Your task to perform on an android device: In the Weather app. Share the Delhi weather forecast with Gmail.
Image 0: 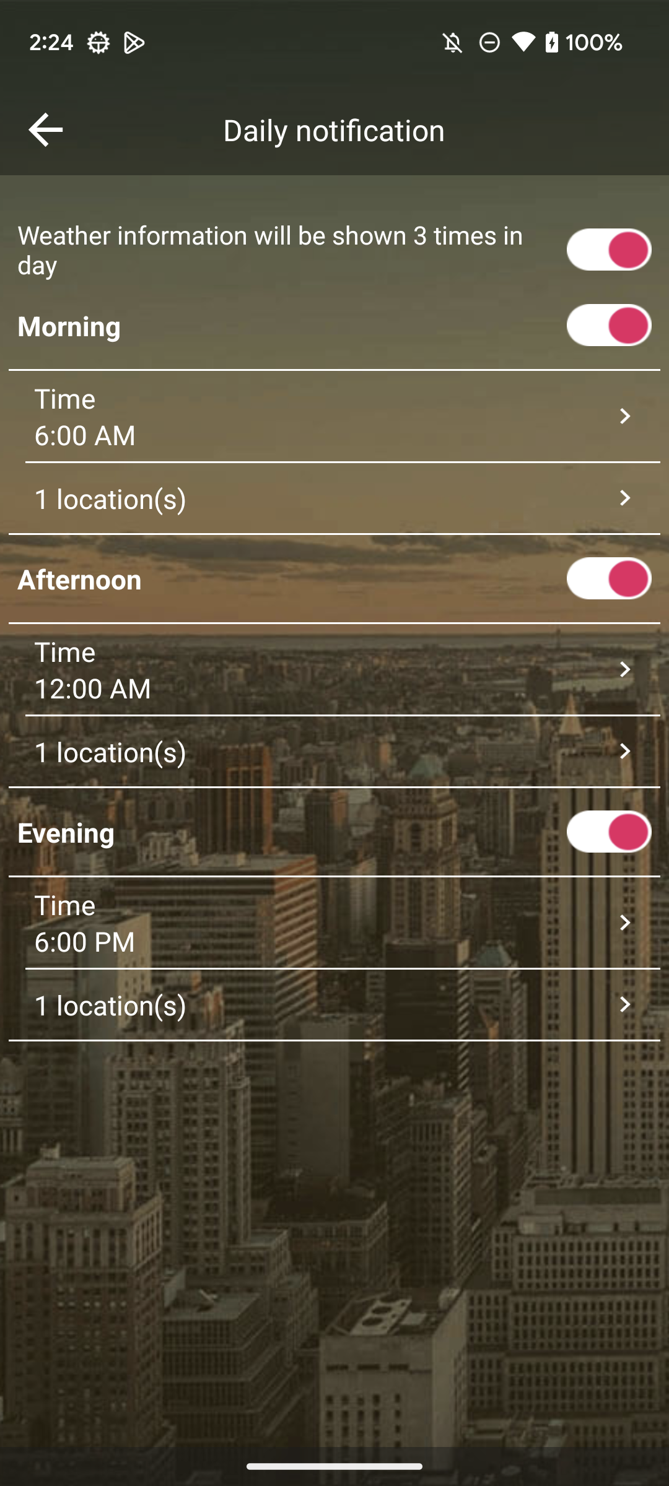
Go back to the screen
Step 0: press back button
Image 1: 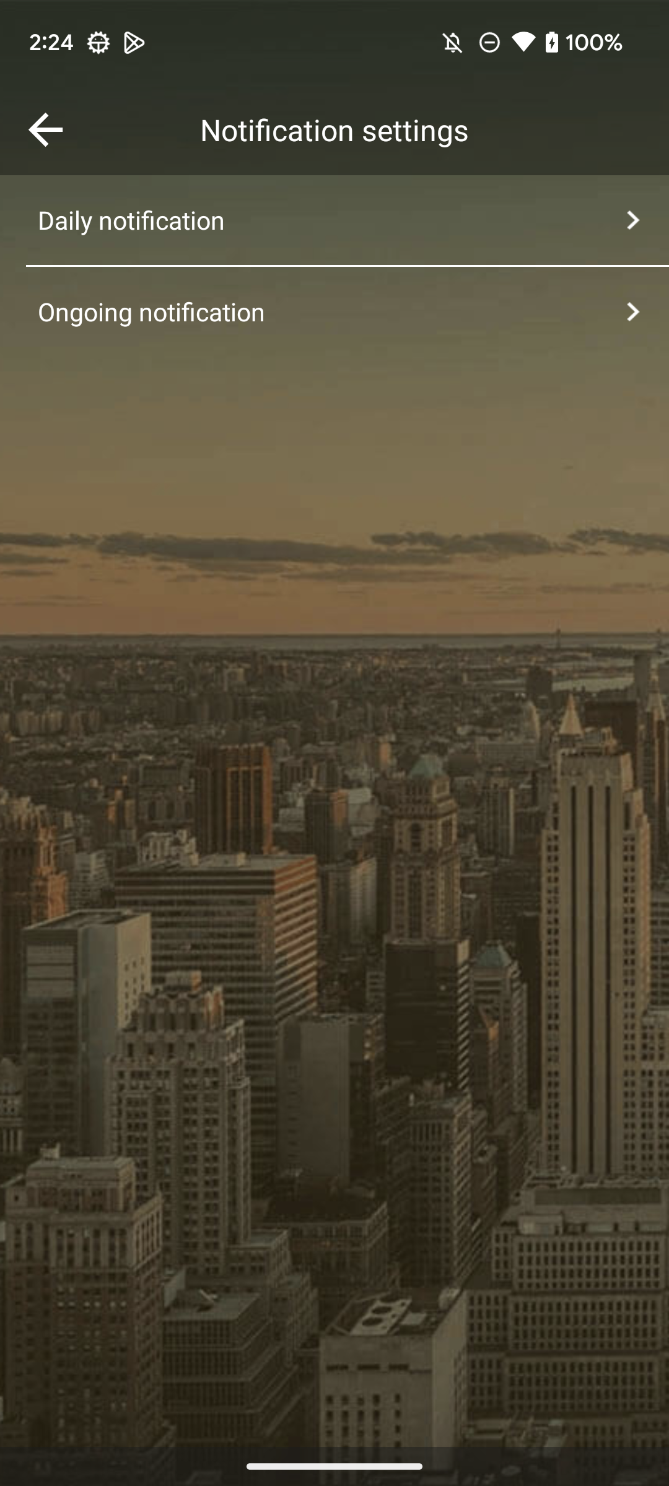
Go back to the screen
Step 1: press back button
Image 2: 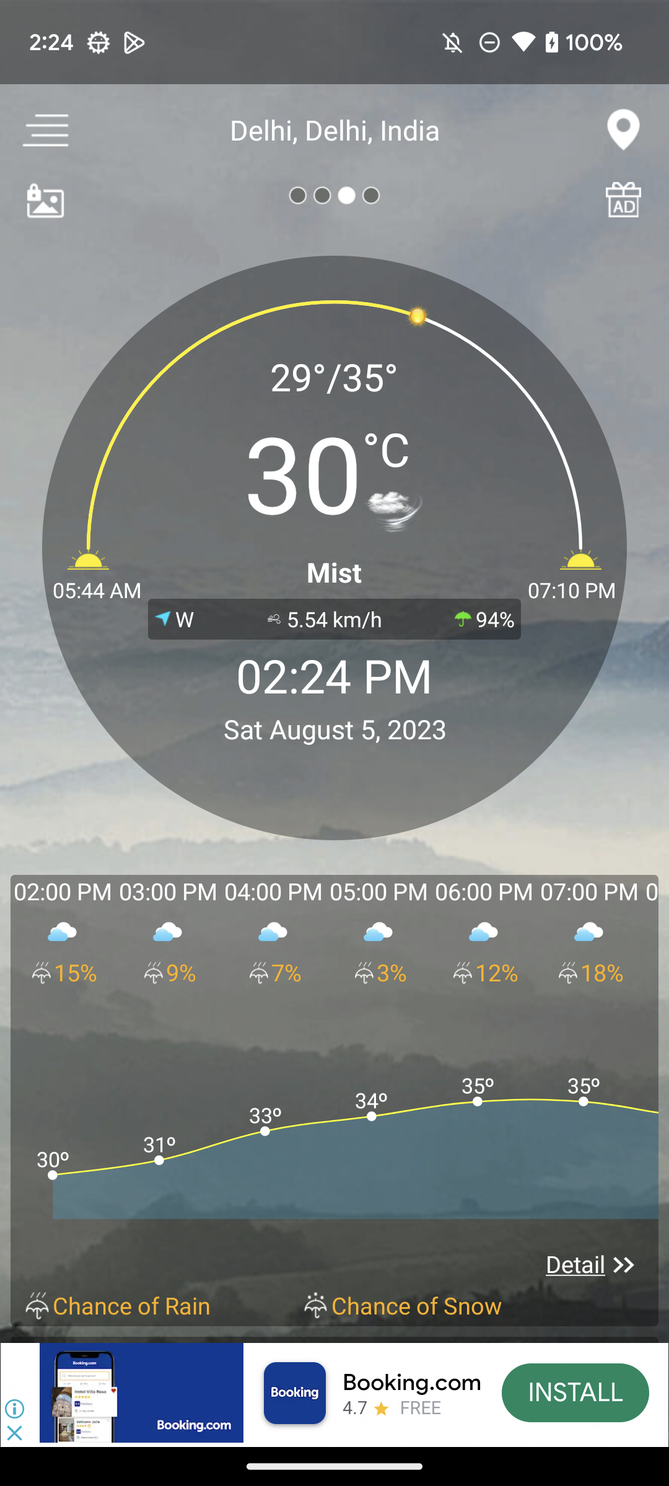
Click on the three-line at the top left of the screen
Step 2: click (50, 123)
Image 3: 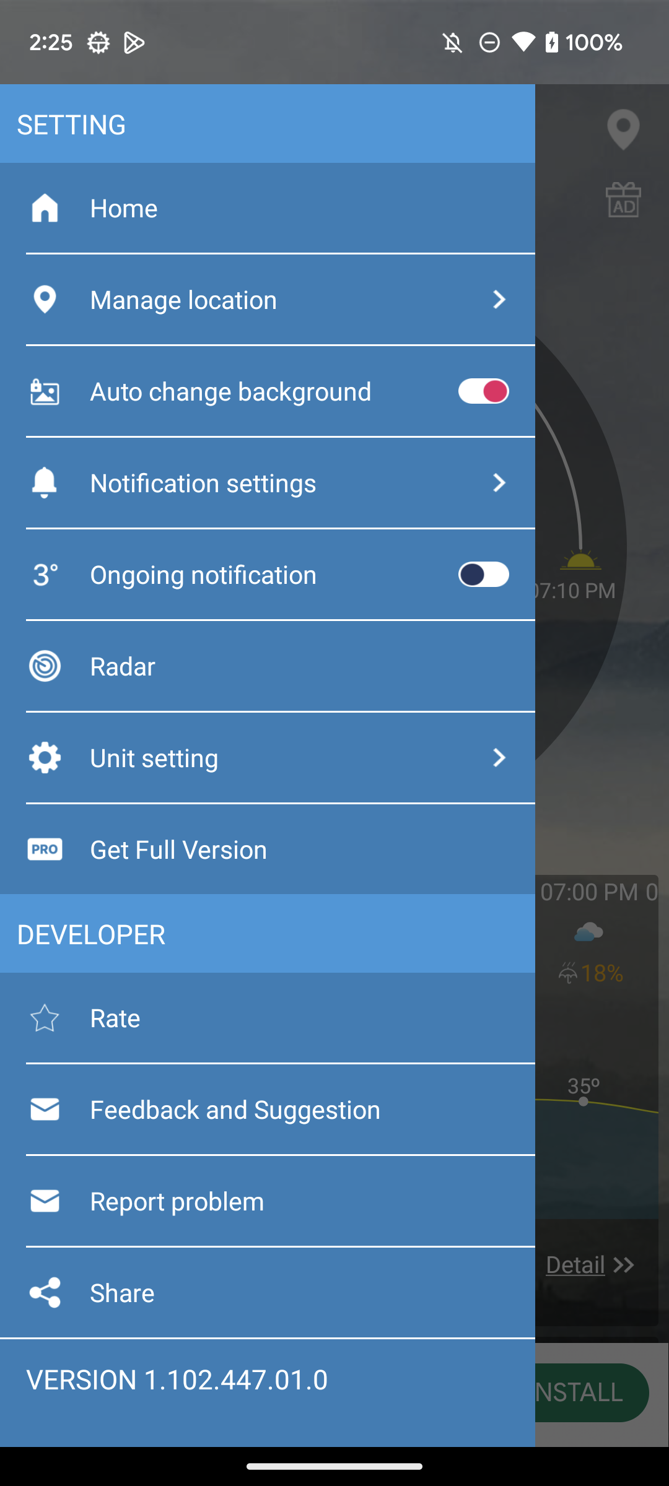
click on the Share icon option
Step 3: click (161, 1305)
Image 4: 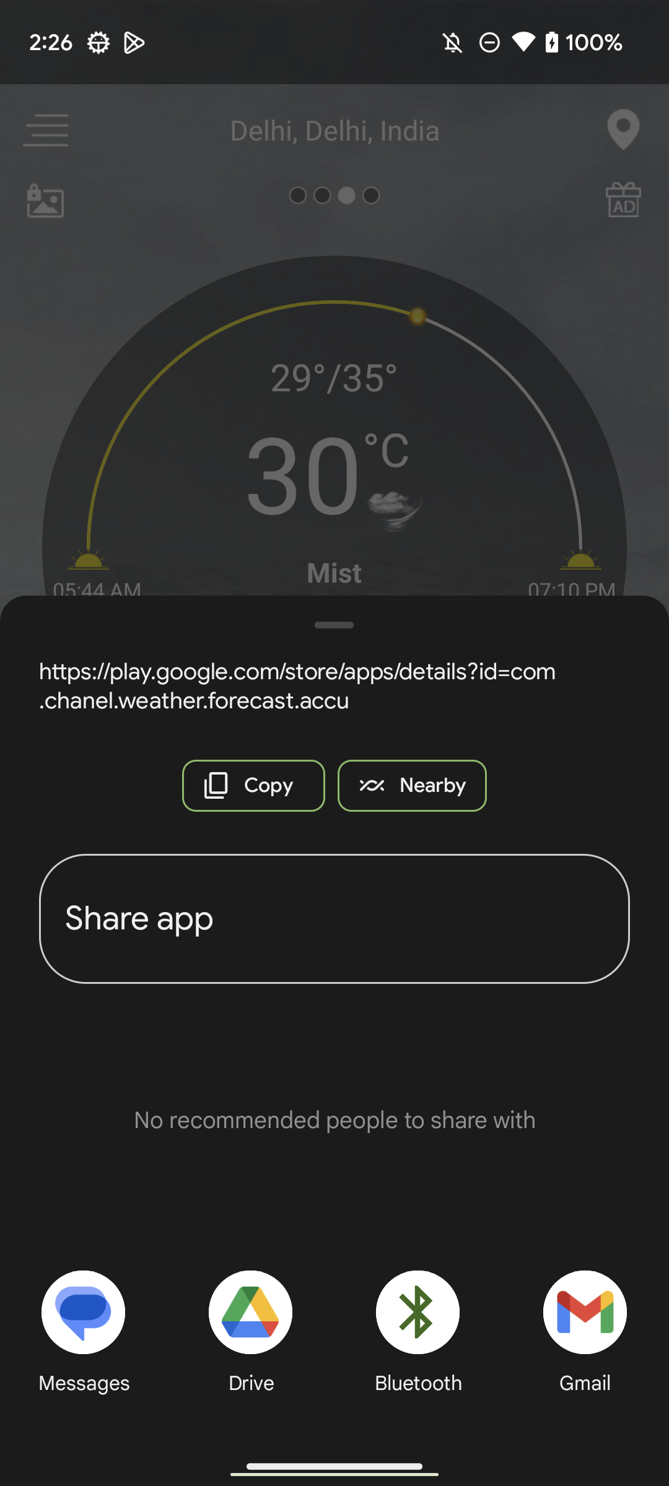
Click on the Gmail option to share the weather forecast
Step 4: click (553, 1307)